Your task to perform on an android device: The root-cause analysis meeting has been prearranged by the manager. Change the reminder date to 09/26/23 at 07:30 PM in the reminder app.
Image 1: 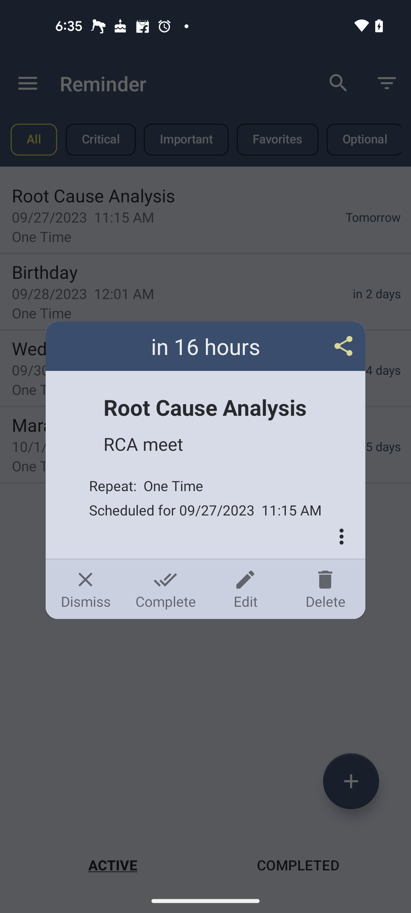
Click on the Edit button
Step 1: click (245, 589)
Image 2: 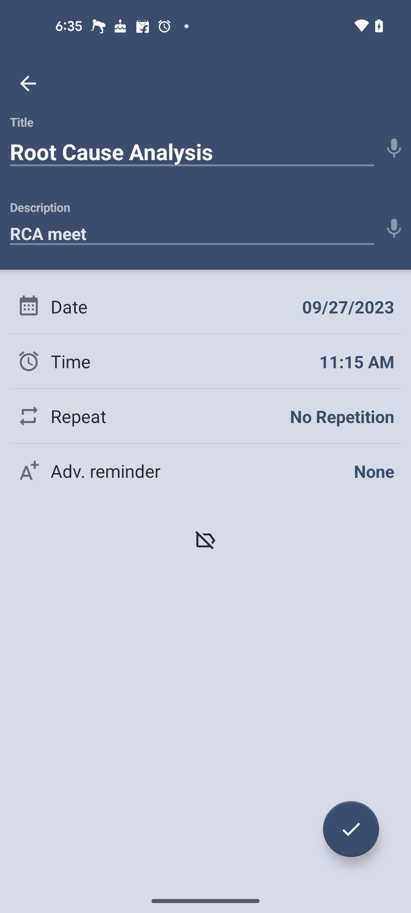
Go to the date tab
Step 2: click (348, 307)
Image 3: 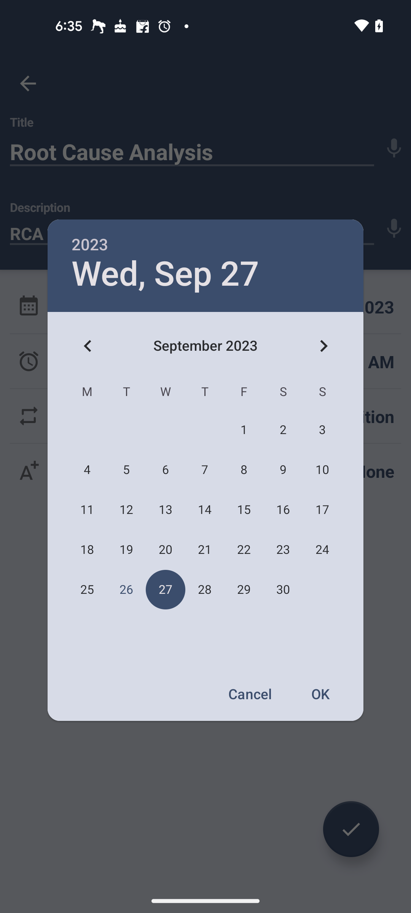
Set the date to 26 September
Step 3: click (126, 590)
Image 4: 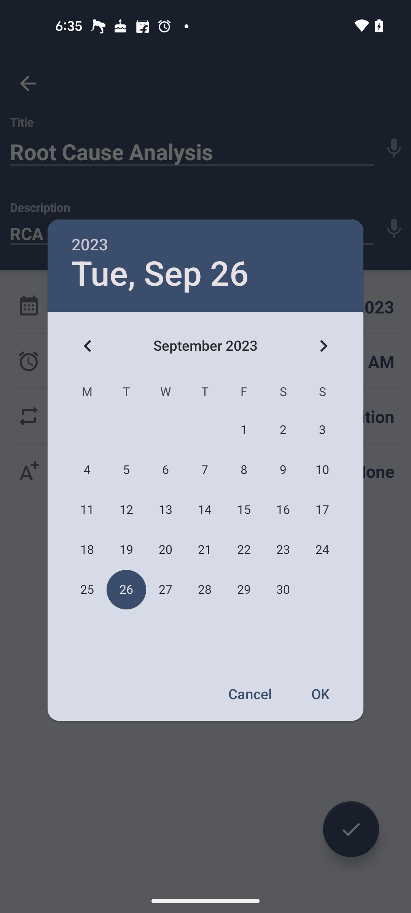
Click on the OK button in the pop up
Step 4: click (321, 693)
Image 5: 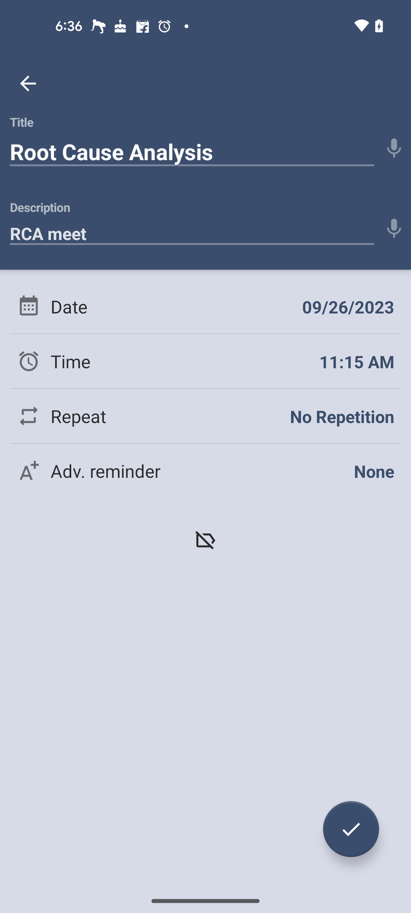
Click on the Time tab
Step 5: click (357, 361)
Image 6: 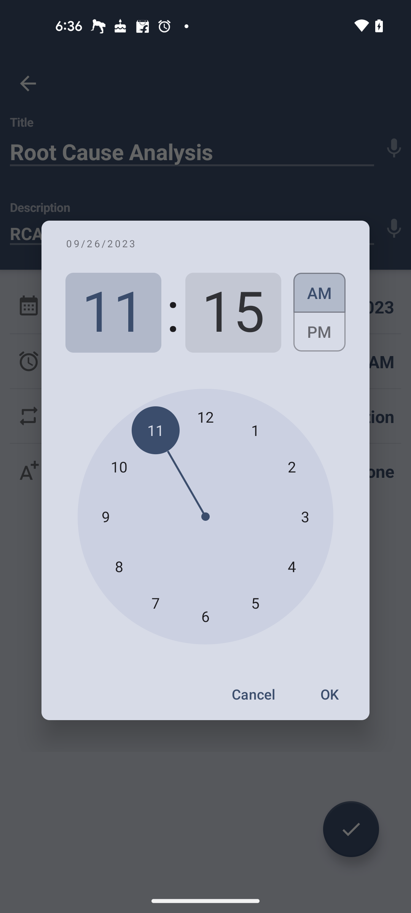
Set the hours to 7
Step 6: click (156, 603)
Image 7: 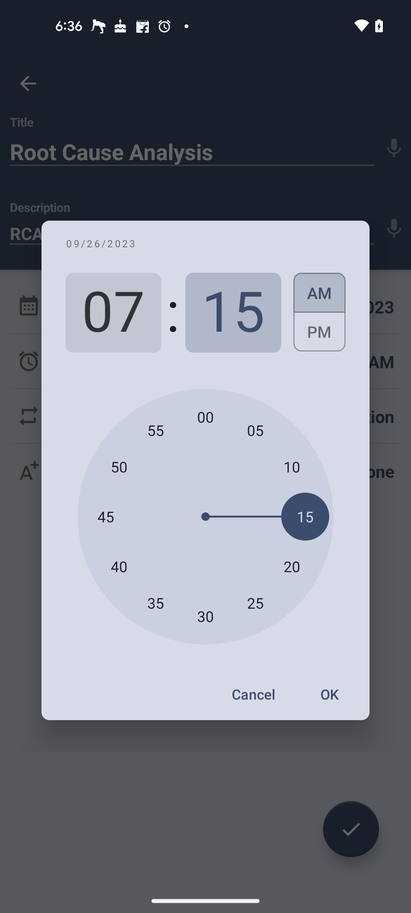
Set the minutes to 30 
Step 7: click (205, 616)
Image 8: 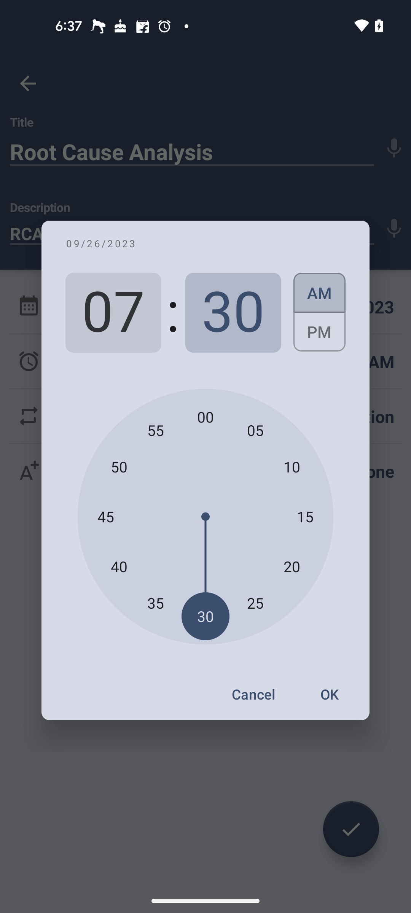
Click on the PM time zone
Step 8: click (319, 336)
Image 10: 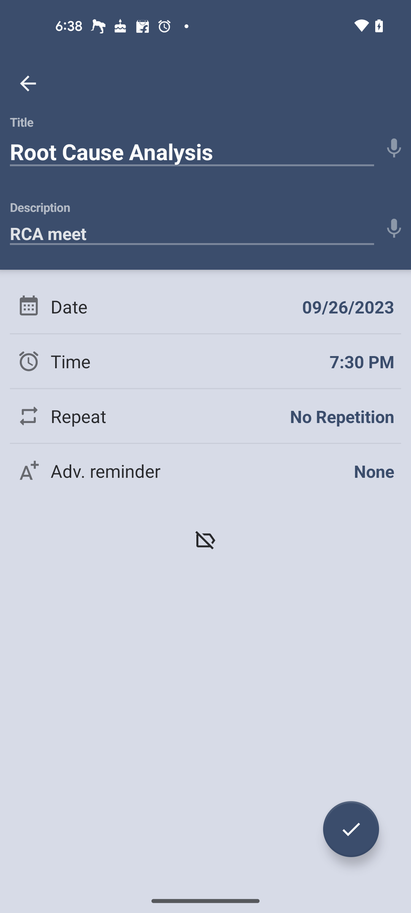
Click on the tick button at the bottom right corner of the screen
Step 10: click (351, 829)